Your task to perform on an android device: After a long time, I remembered my friend Natalie Larson, who lives in the Netherlands, and I want to talk with her via messages, so Send a Hi Natalie message to her in the Skype app.
Image 0: 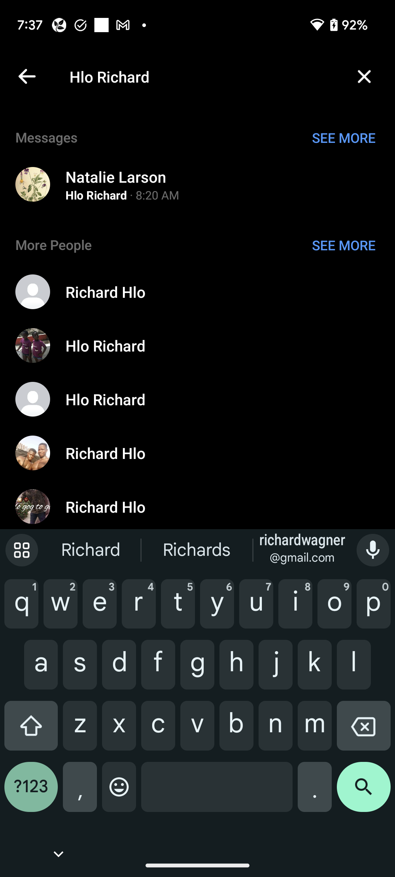
Open the Skype app.
Step 0: open app "Skype"
Image 1: 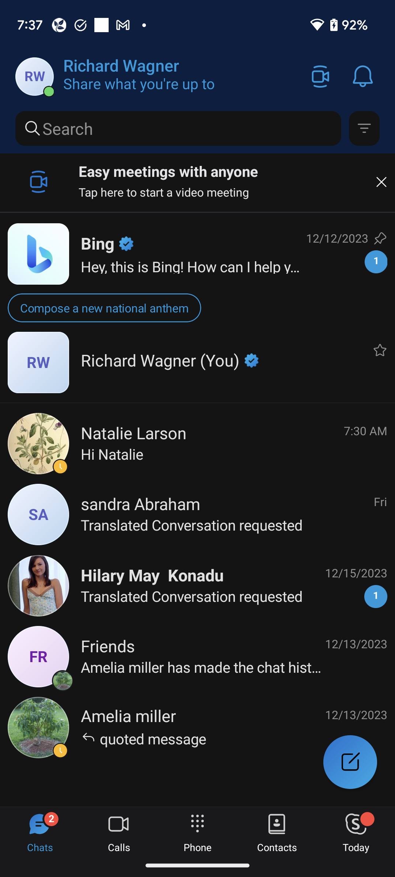
Click on the search bar at the top of the screen to search for my friend's account.
Step 1: click (178, 128)
Image 2: 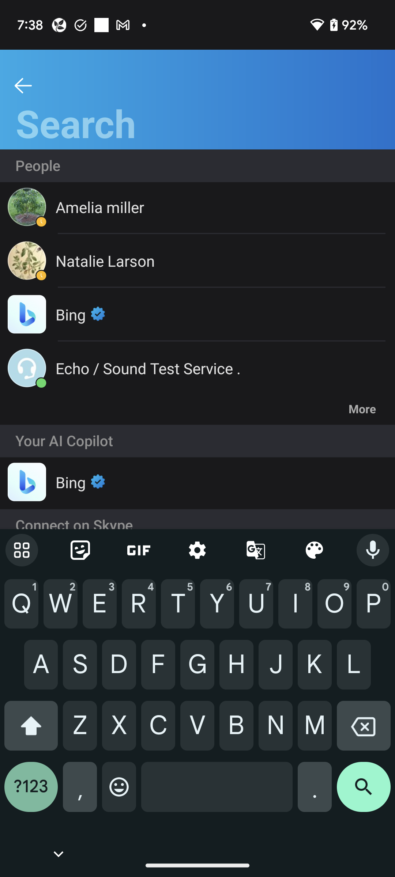
Type Natalie Larson in the search bar to search for the account.
Step 2: type "Natalie Larson"
Image 3: 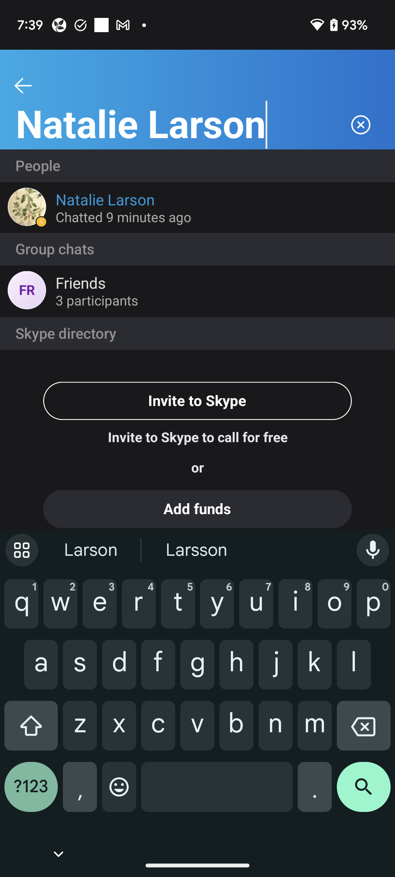
Click on the first suggested account to select this account to send message.
Step 3: click (105, 199)
Image 4: 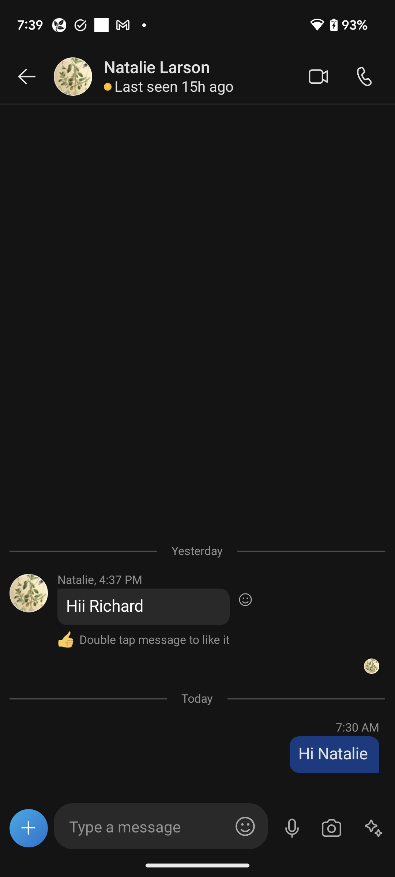
Click on the text bar to type the message.
Step 4: click (149, 826)
Image 5: 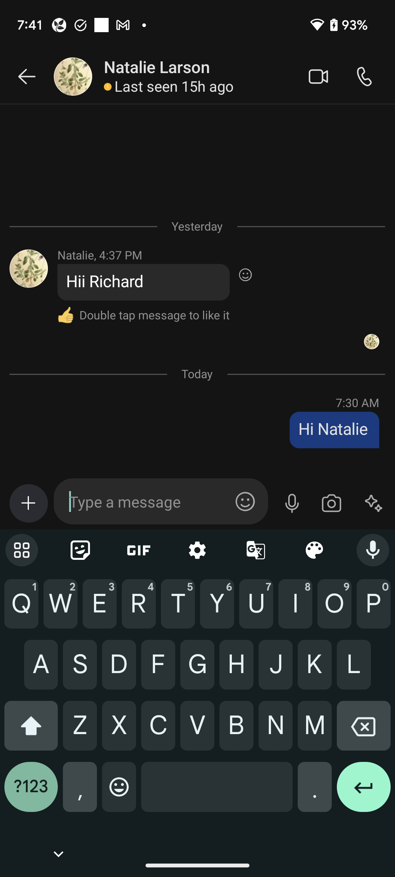
Type Hi Natalie in the text bar to send the message.
Step 5: type "Hi Natalie"
Image 6: 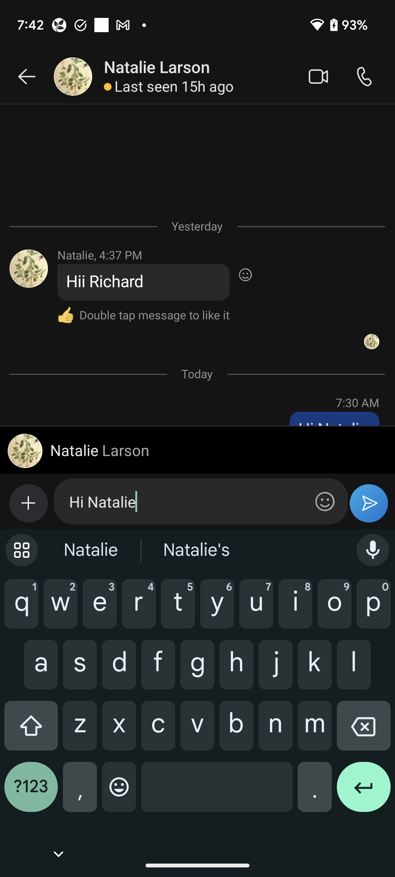
Click on the send button icon to send this message
Step 6: click (369, 503)